Your task to perform on an android device:  (Share the file  name Showcase _andriod_prod_arm6....to dbwscratch.test.id9@gmail.com
Image 0: 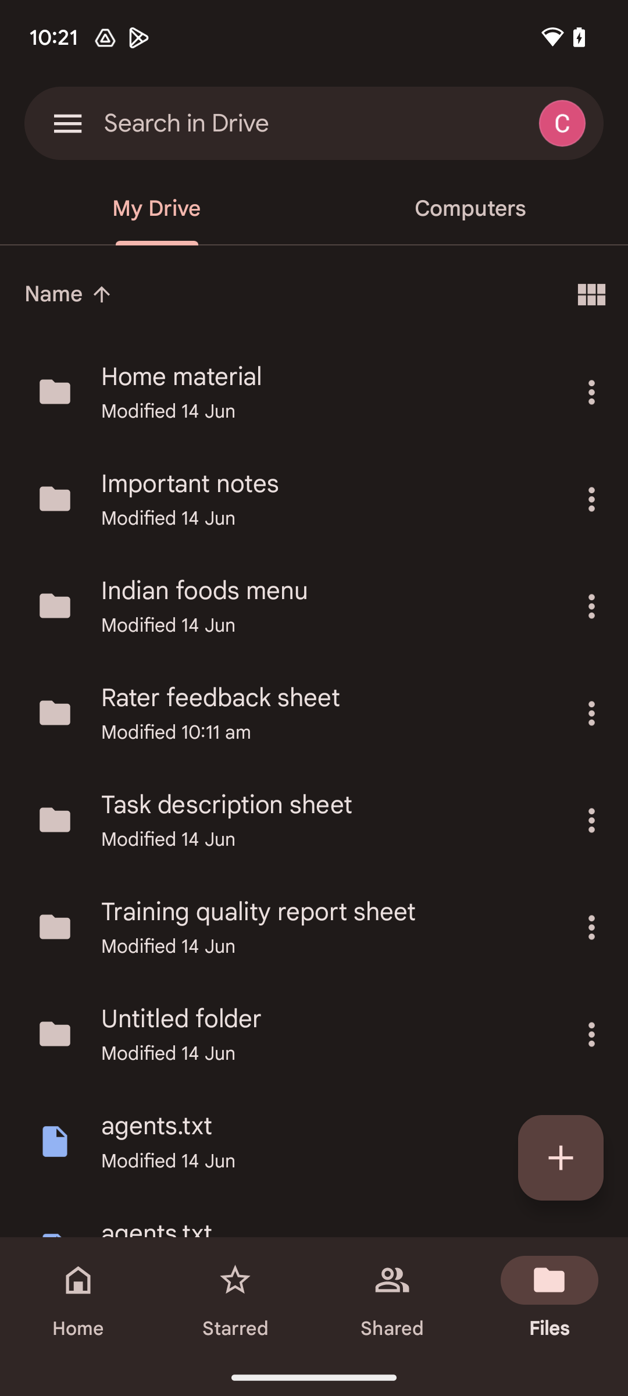
go to the home icon at the bottom left corner of the screen 
Step 0: click (78, 1298)
Image 1: 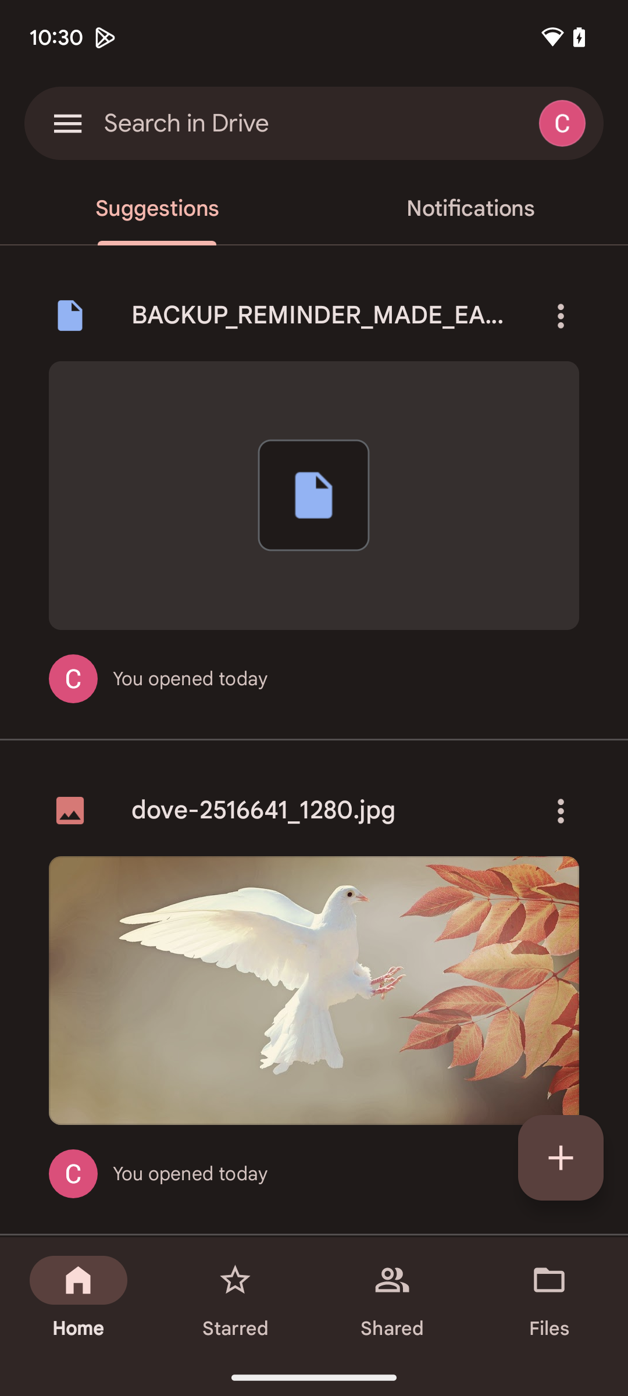
swipe up to view the more files 
Step 1: scroll down
Image 2: 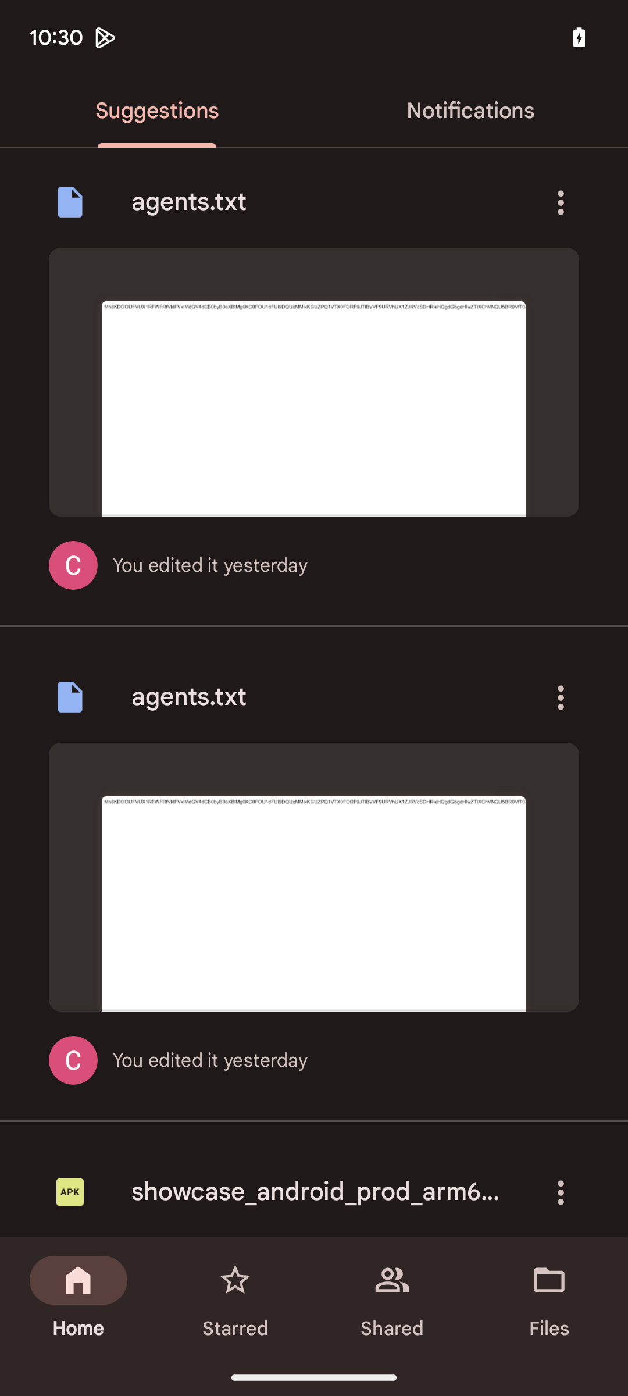
swipe up to view the more files 
Step 2: scroll down
Image 3: 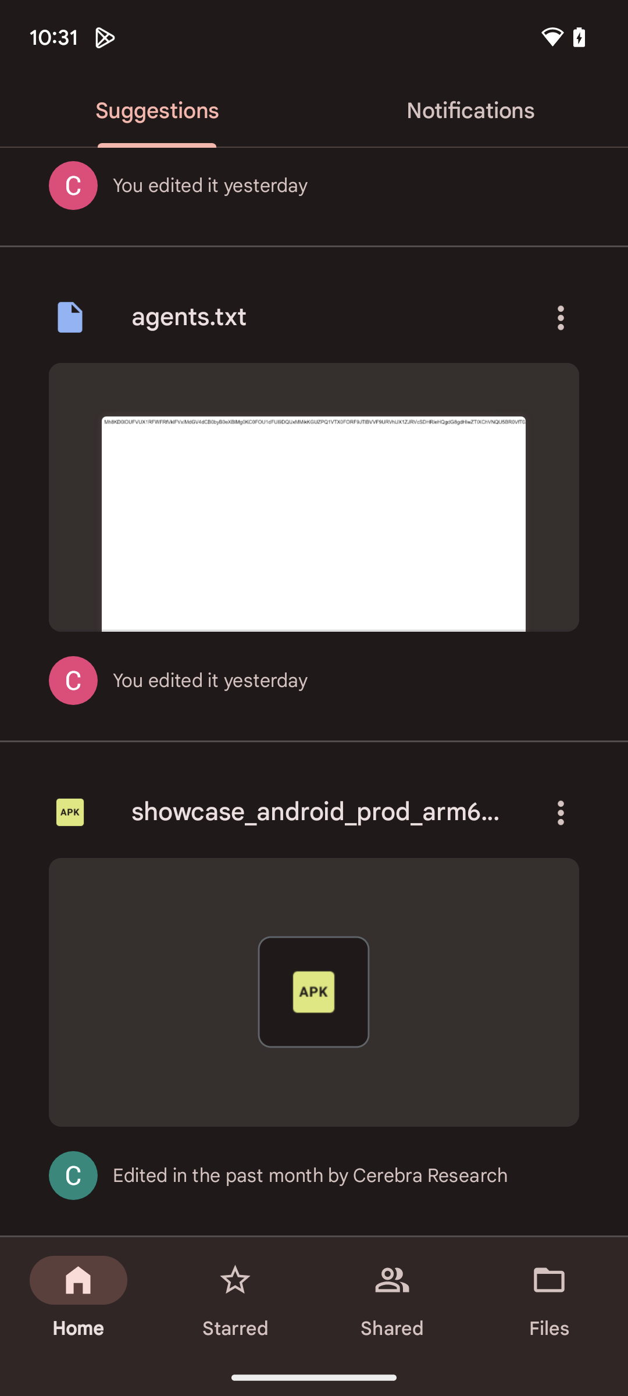
click on the three dots of the files showcase_andriod_prod_arm-6
Step 3: click (561, 813)
Image 4: 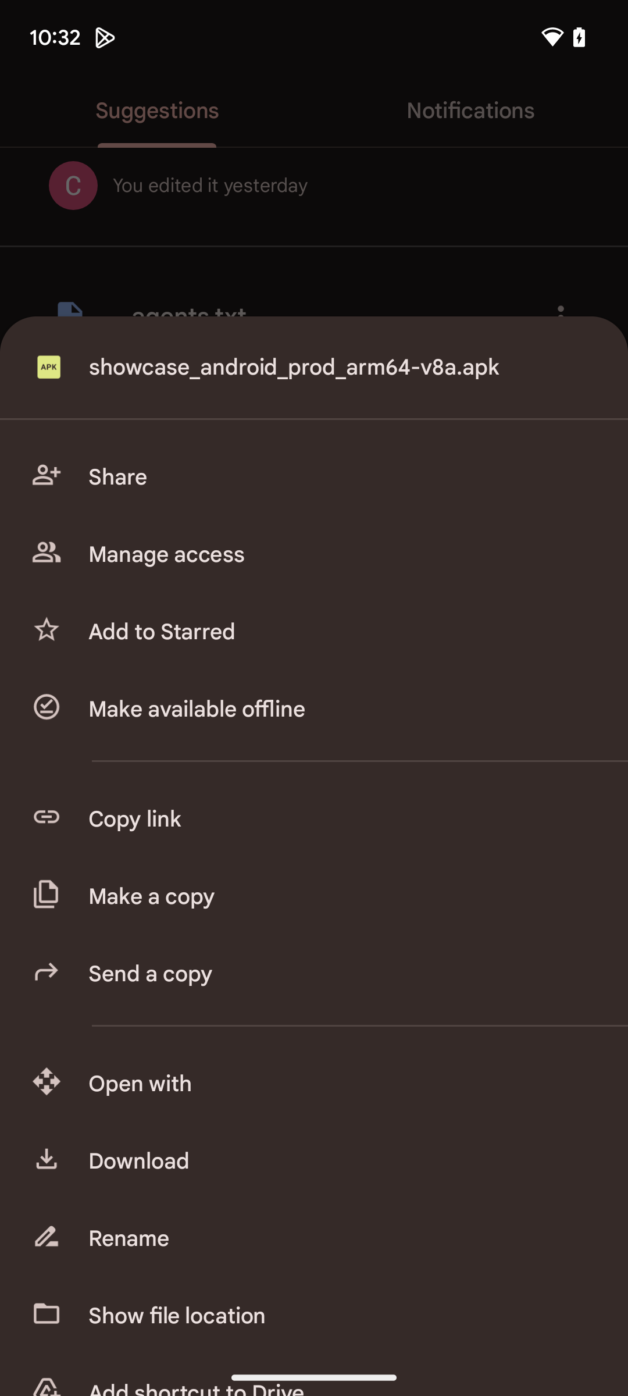
click on the share icon 
Step 4: click (340, 477)
Image 5: 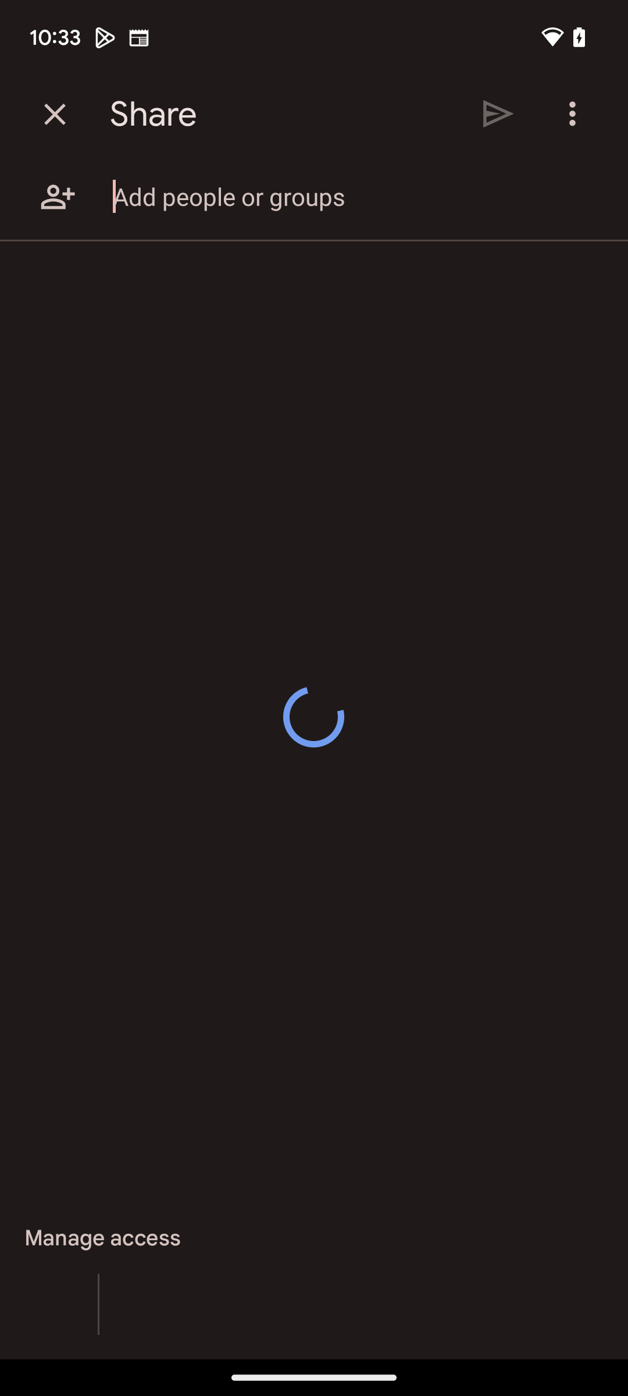
enter dbwscratch.test.id9@gmail.com
Step 5: type "dbwscratch.test.id9@gmail.com"
Image 6: 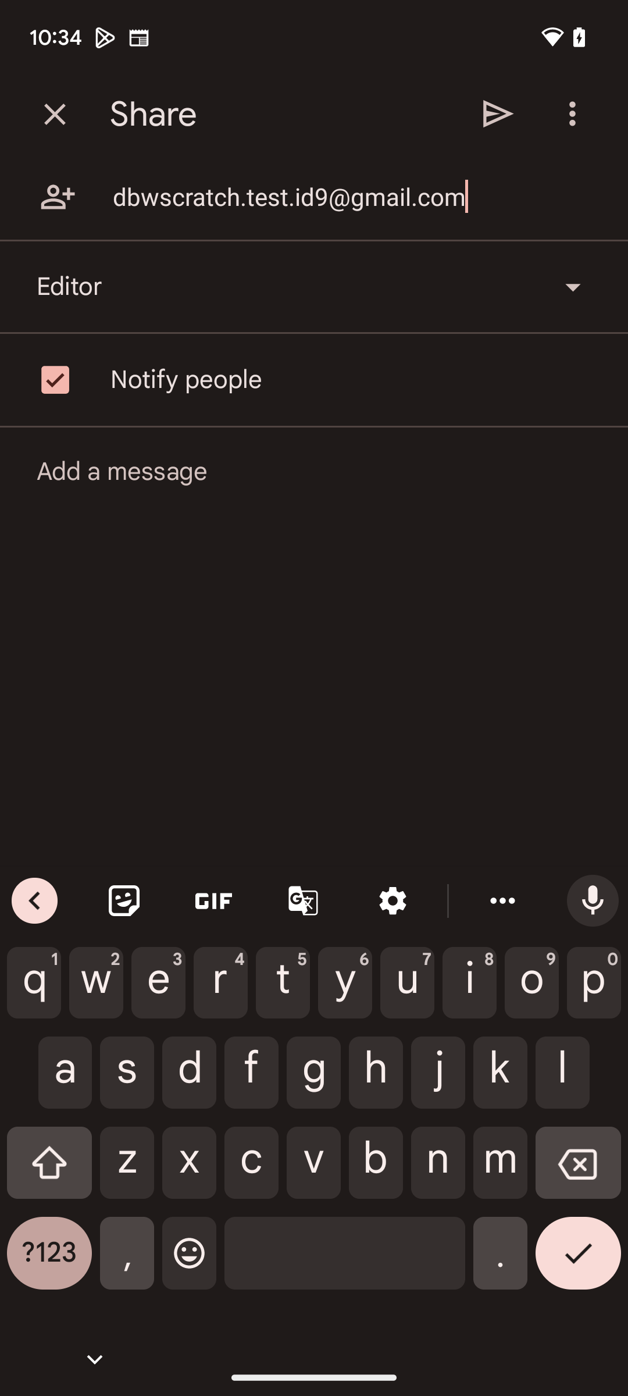
click on the send icon at the top right of the screen 
Step 6: click (498, 114)
Image 7: 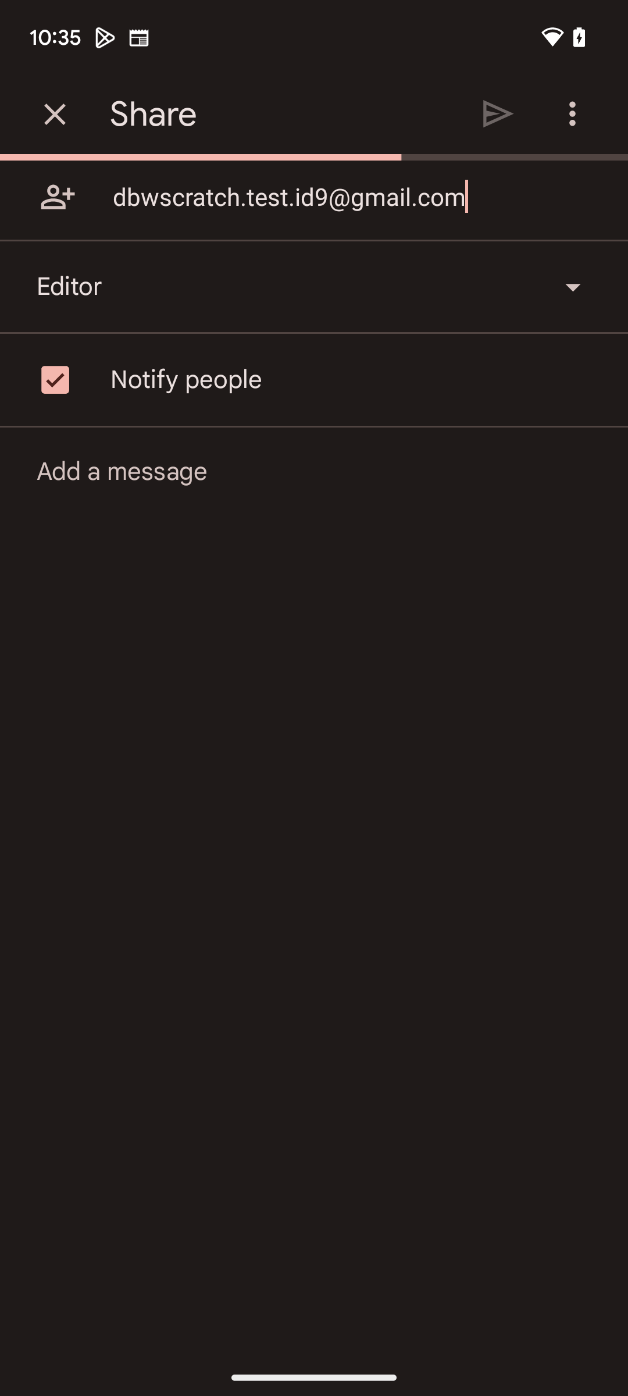
click on the send icon at the top right of the screen 
Step 7: wait